Your task to perform on an android device: I would like to see  Italy, schedules. Check out the cruise's information on the Celebrity app.
Image 0: 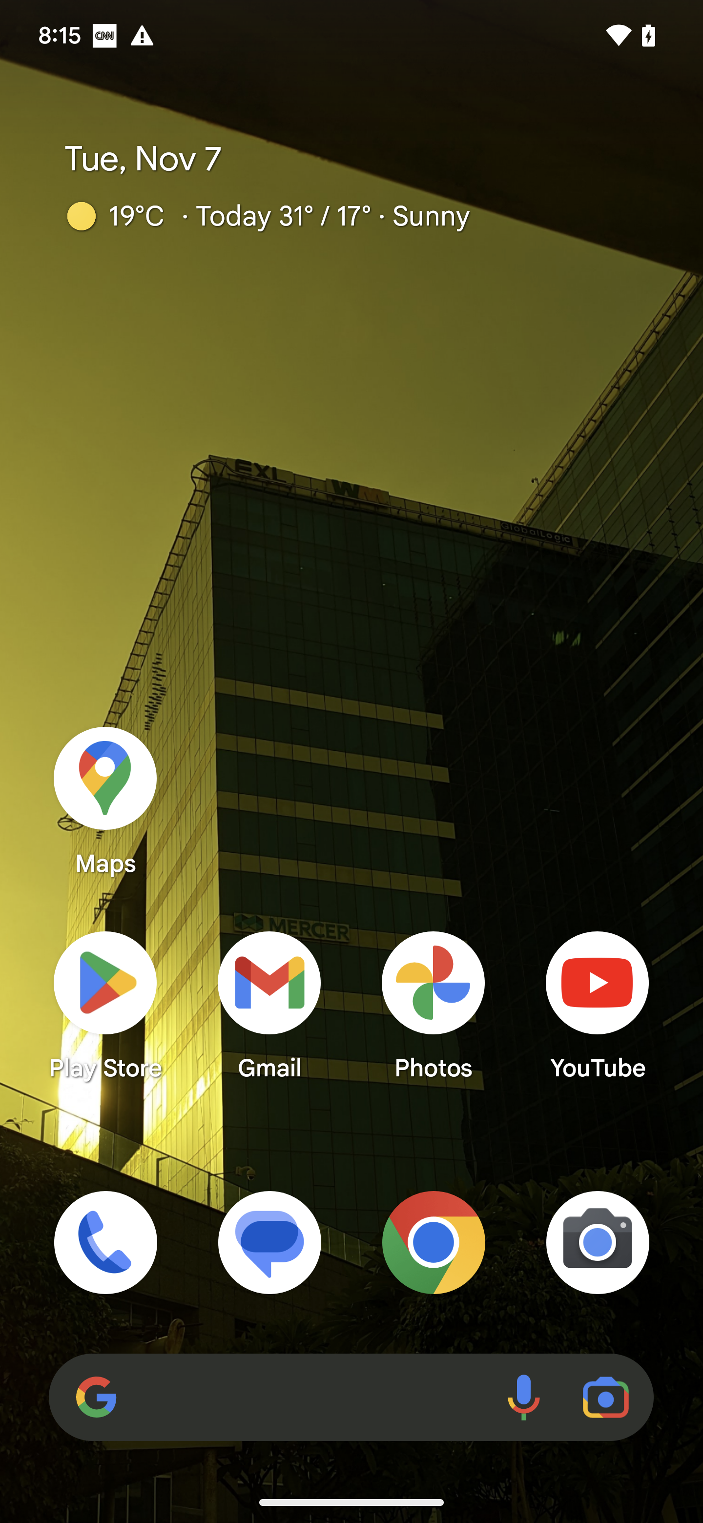
open celebrity app
Step 0: open app "Celebrity"
Image 1: 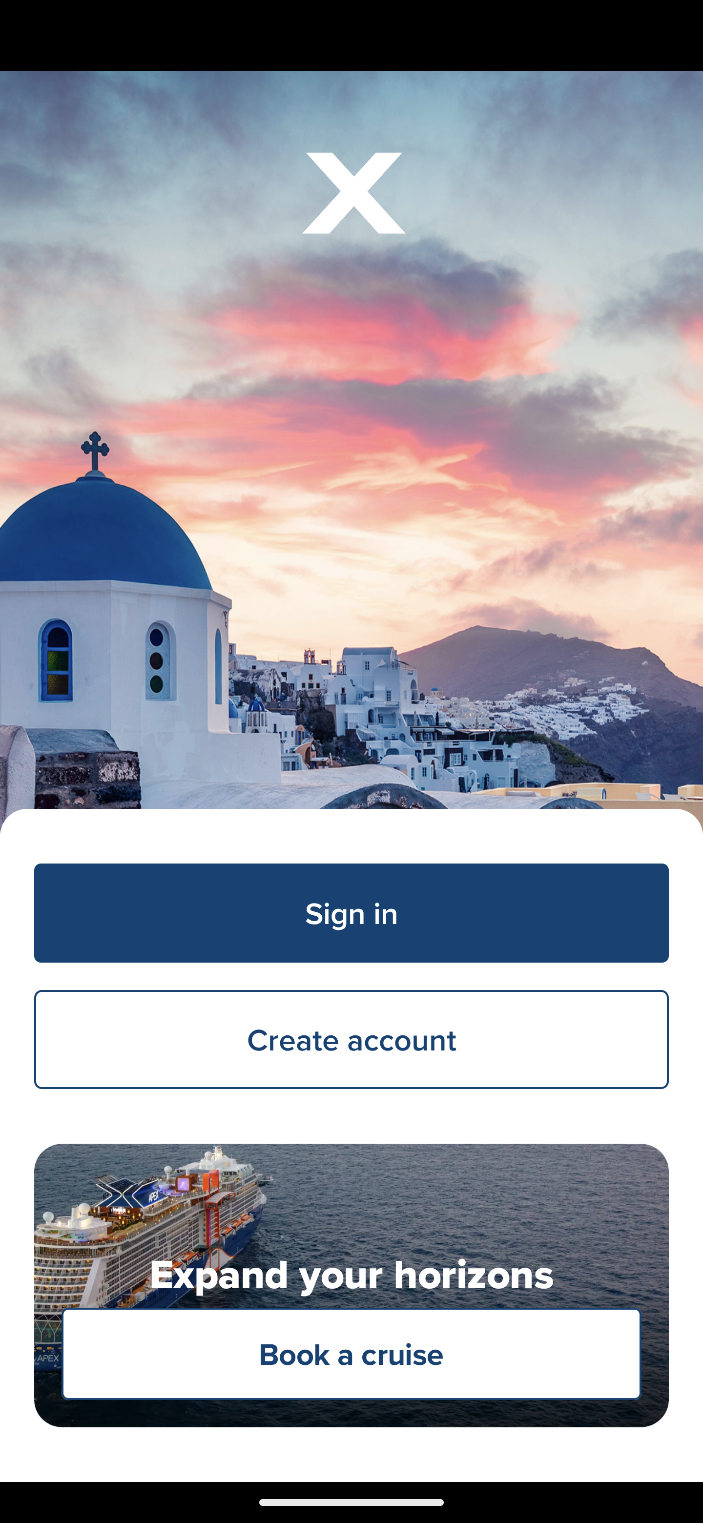
Click on the Book a cruise
Step 1: click (255, 1350)
Image 2: 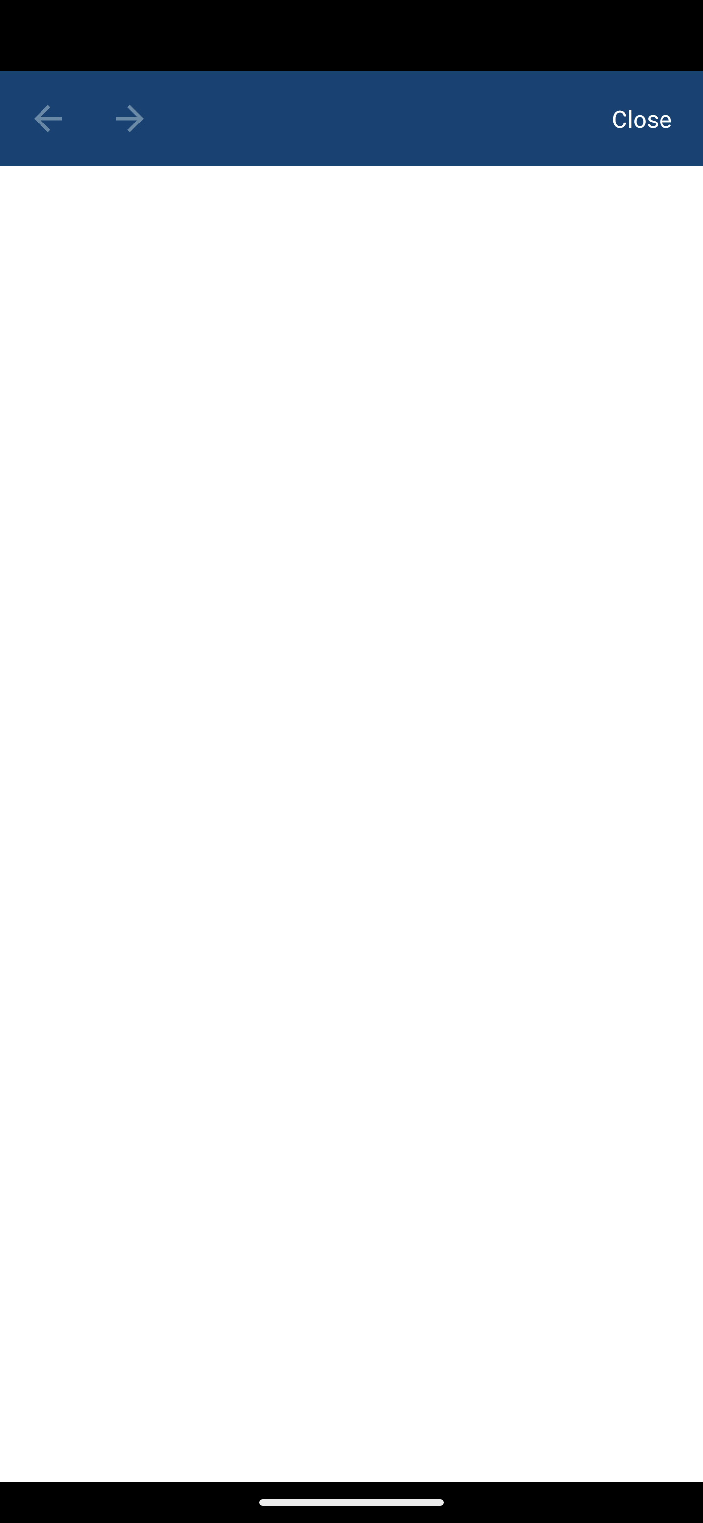
Click on the Book a cruise
Step 2: wait
Image 3: 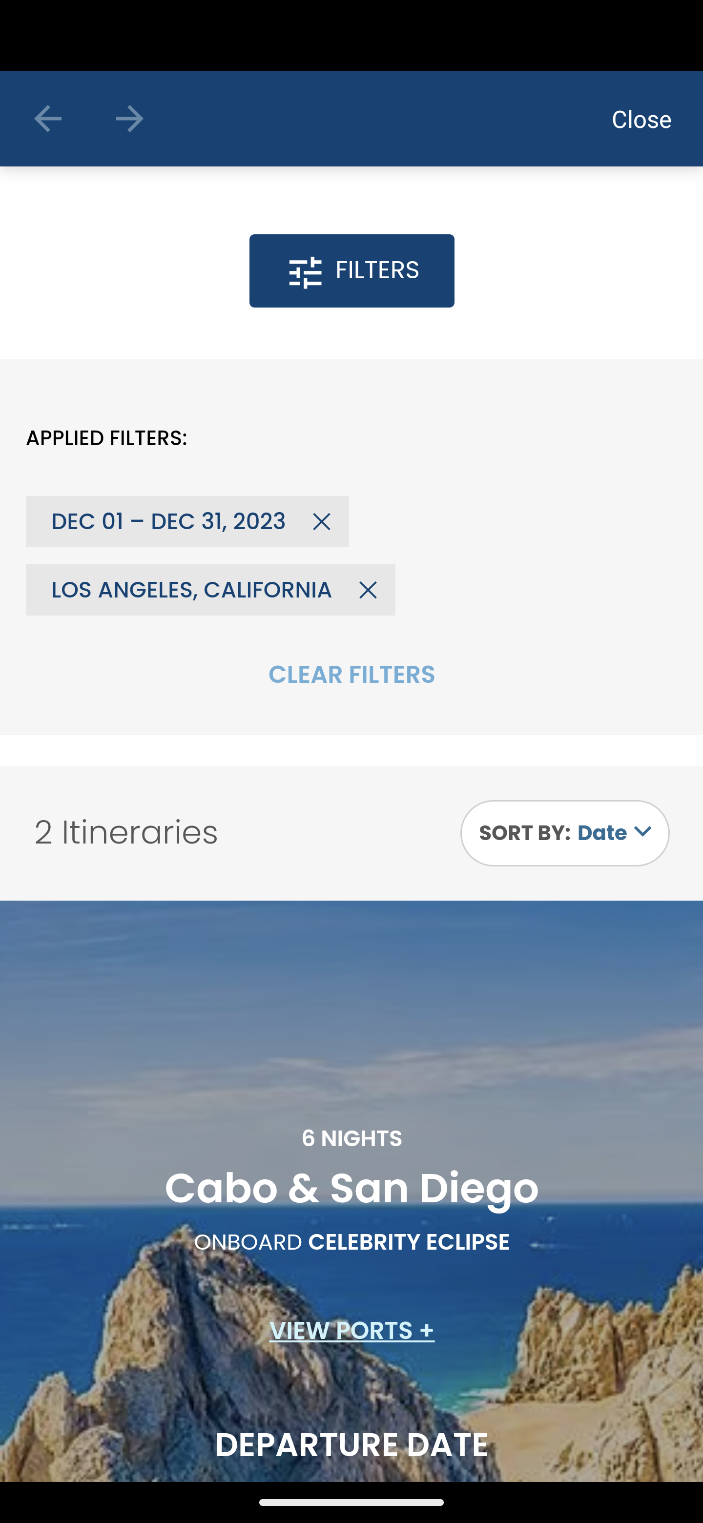
Swipe up on the screen
Step 3: scroll down
Image 4: 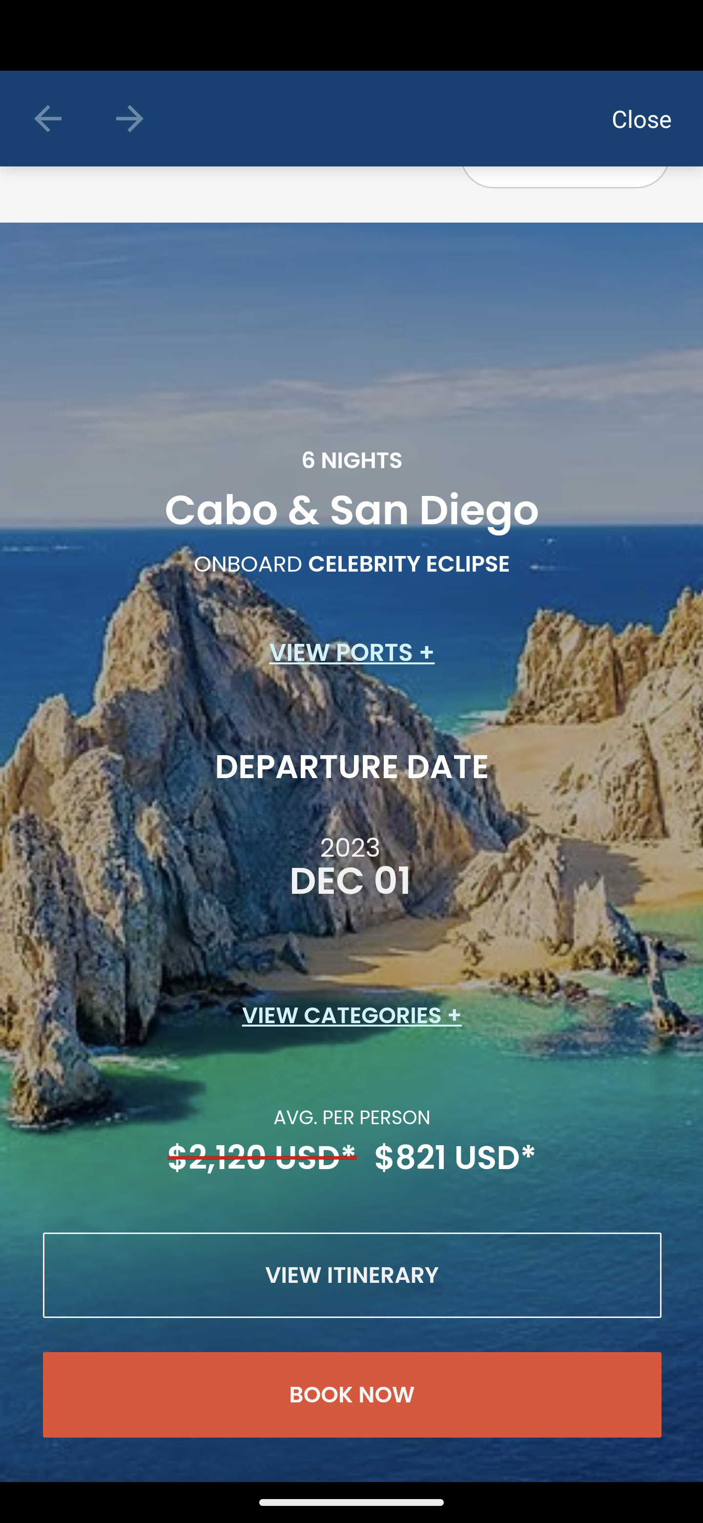
Click on the view ports
Step 4: click (351, 653)
Image 6: 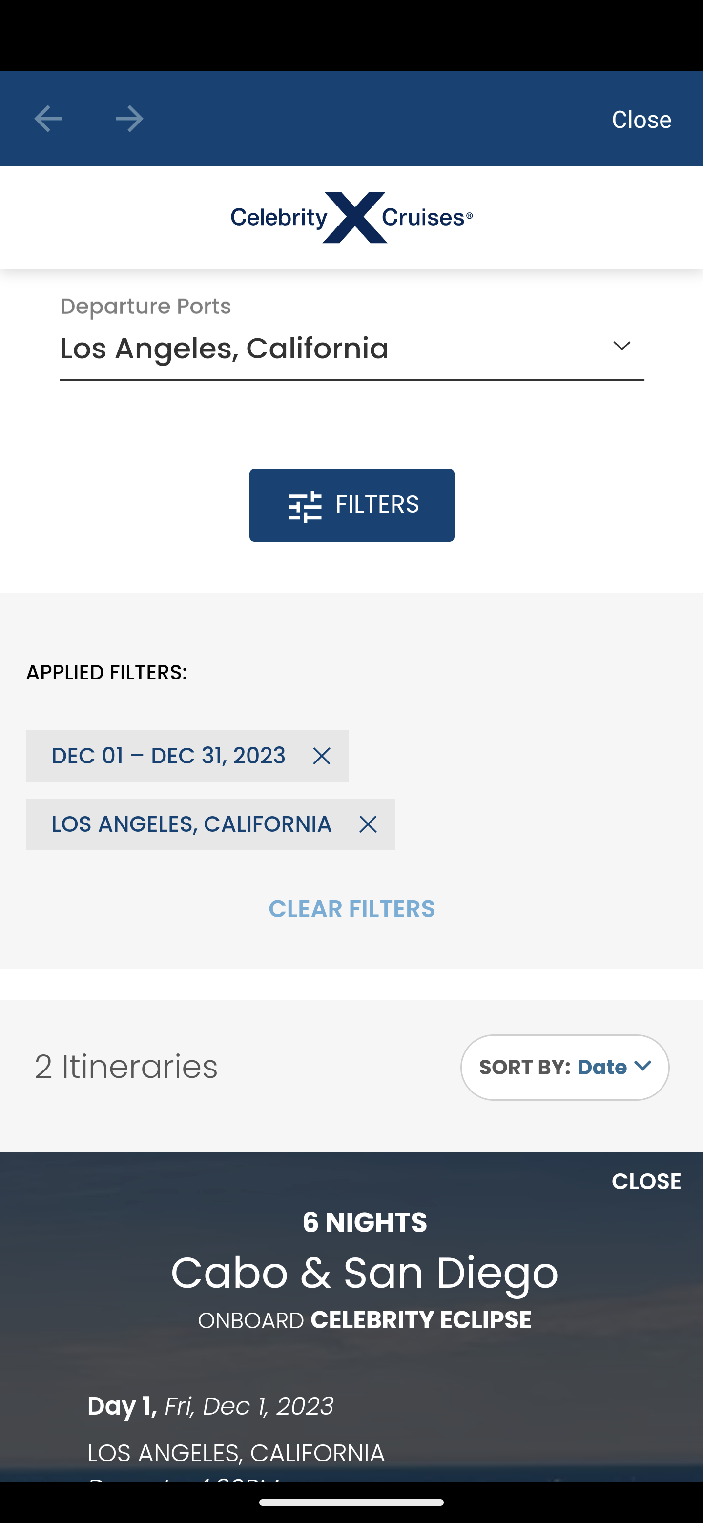
Swipe down on the screen
Step 6: wait